Your task to perform on an android device: Before ordering oats from the Blinkit app, I want to know about the ingredients that are used in oats, so view the details of "saffola classic masala oats” for me.
Image 0: 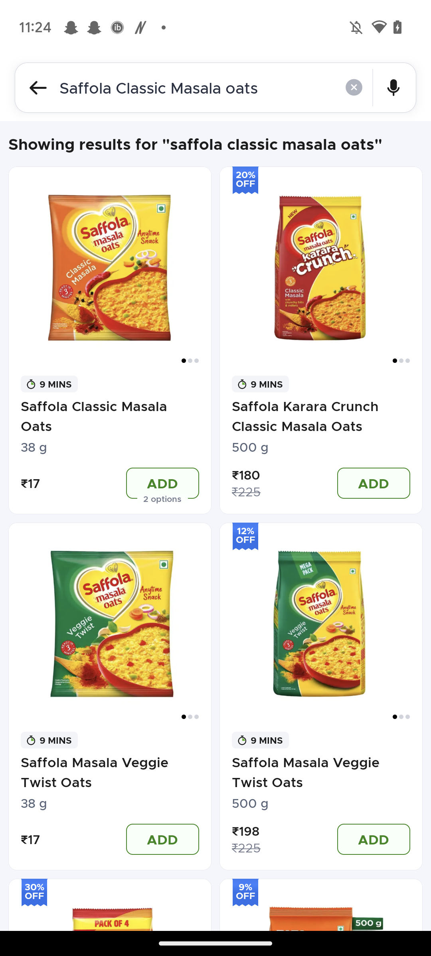
Click on the image of "saffola classic masala oats" on the Left side in the First row.
Step 0: click (136, 262)
Image 1: 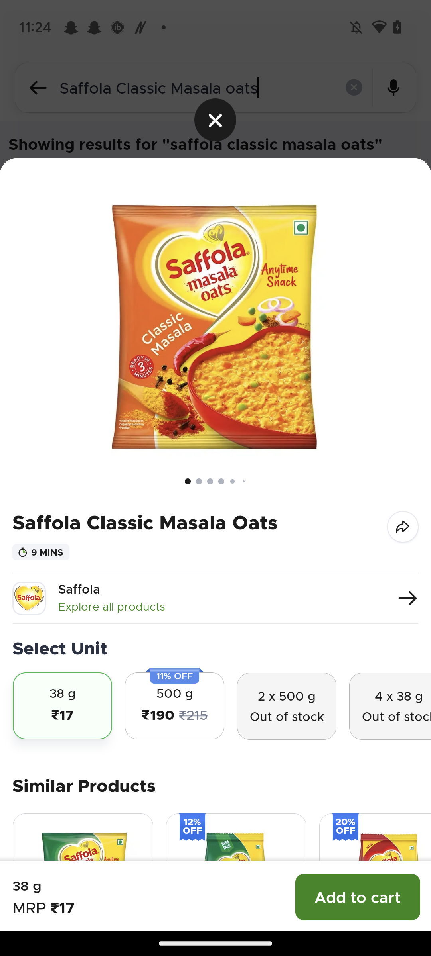
Scroll up
Step 1: scroll down
Image 3: 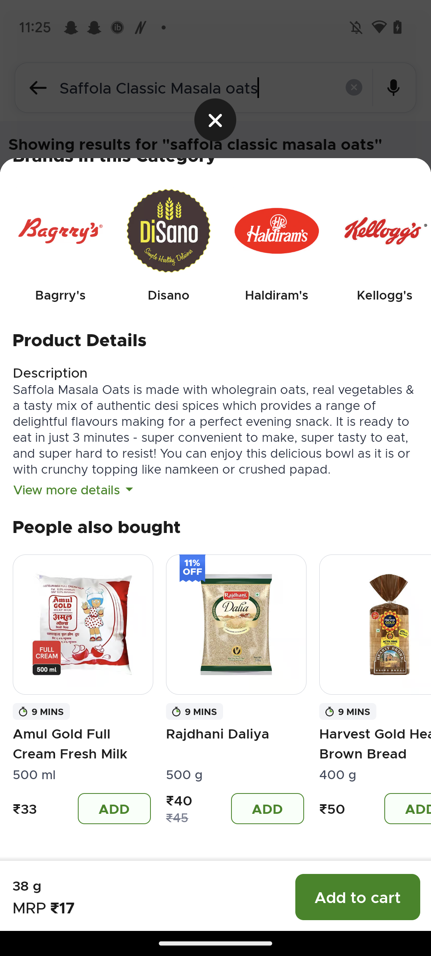
Click on the Text "View More details" under the Product Details tab.
Step 3: click (73, 489)
Image 4: 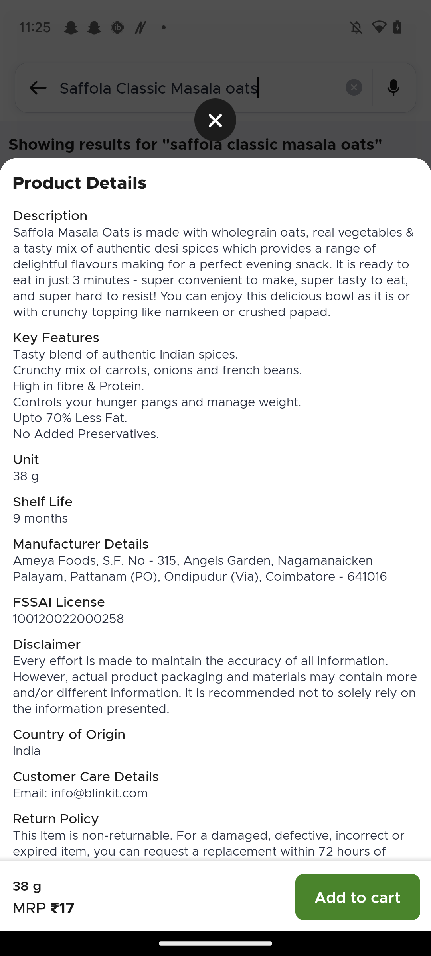
Scroll up
Step 4: scroll down